Your task to perform on an android device: Search for Food since96 channel and subscribe the channel and notify it to all
Image 0: 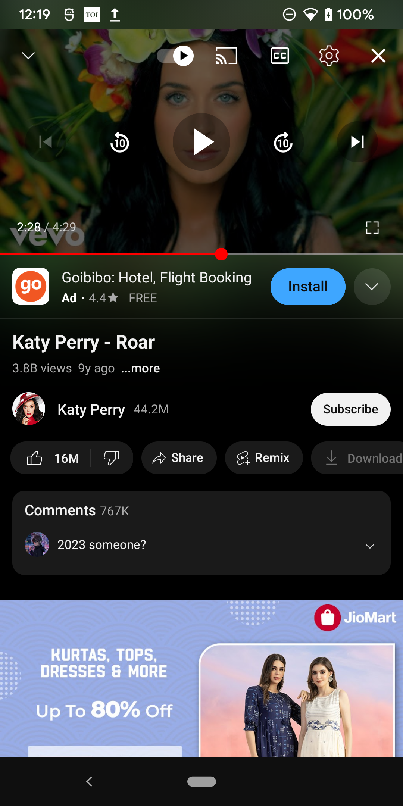
Go back to previous page
Step 0: press back button
Image 1: 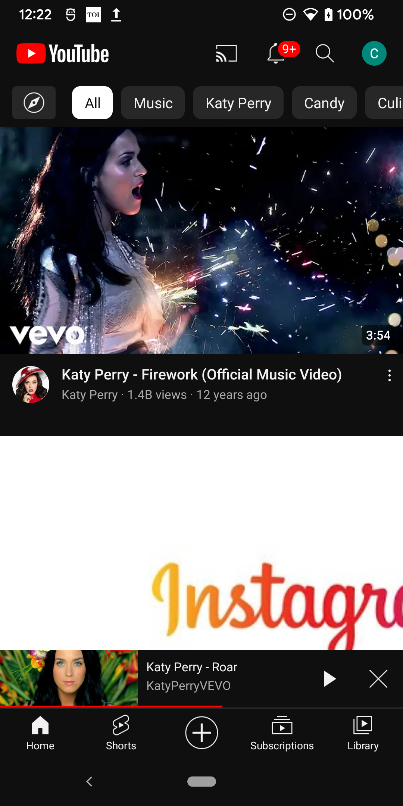
click on the search icon at the top of the screen
Step 1: click (325, 53)
Image 3: 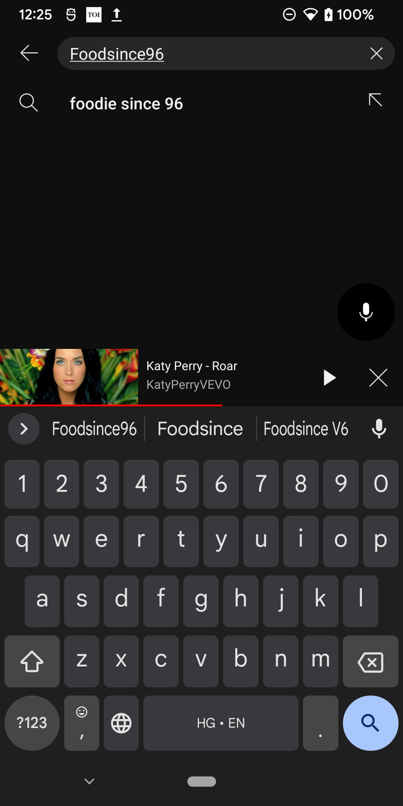
select the first result
Step 3: click (203, 103)
Image 4: 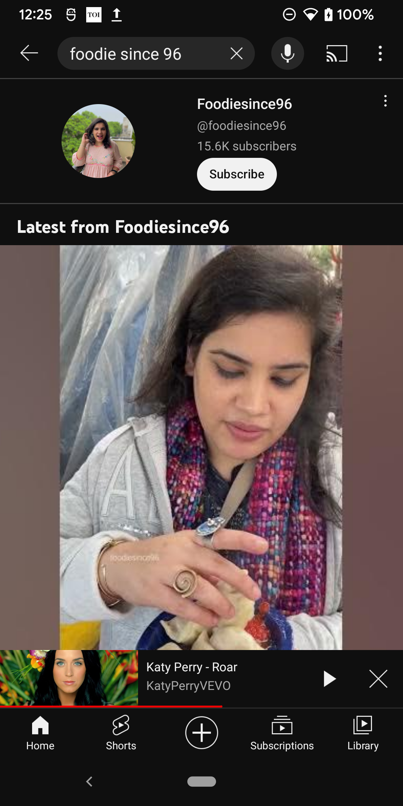
click on the subscribe button
Step 4: click (237, 174)
Image 5: 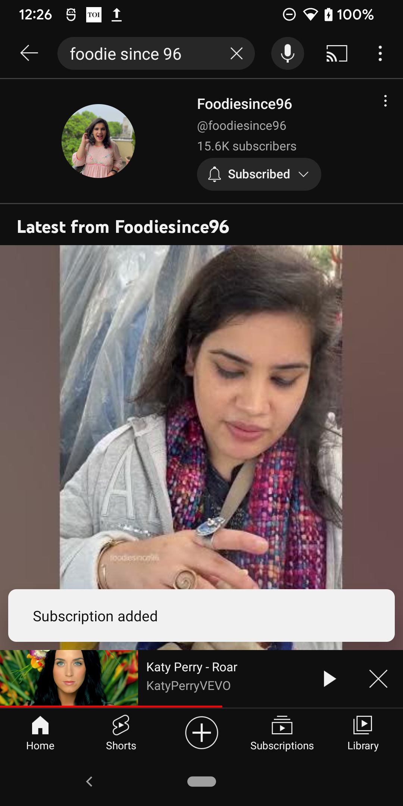
click on the subscribe drop down button
Step 5: click (259, 174)
Image 6: 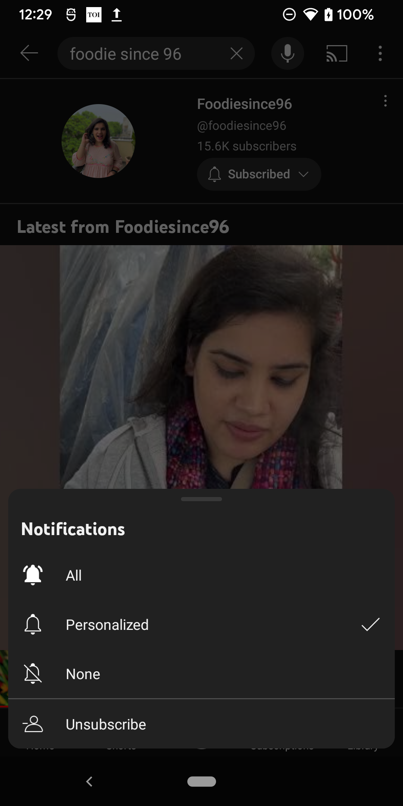
select the first result
Step 6: click (201, 575)